Your task to perform on an android device: Open the Bigbasket app and Add rice vermicelli 500g pouch to your cart then add three more quantities.
Image 0: 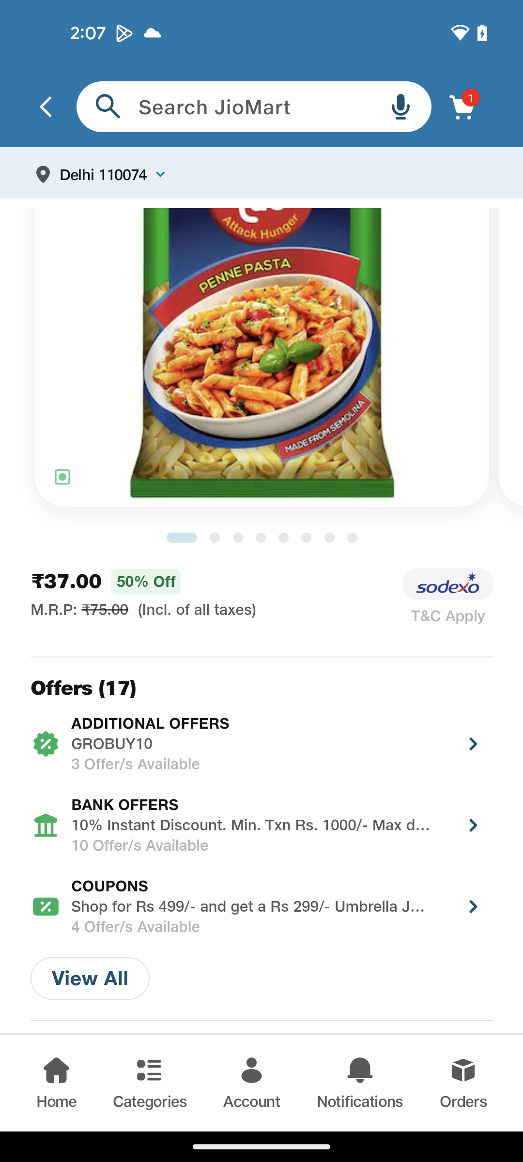
Open big basket app
Step 0: open app "bigbasket"
Image 1: 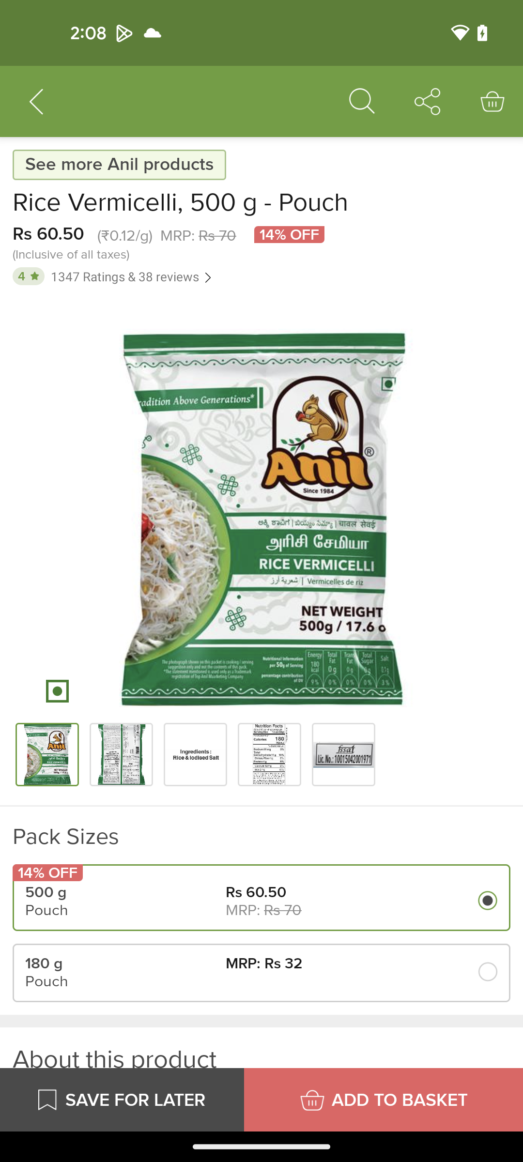
Click on the Add to basket button at the bottom right corner of the screen
Step 1: click (383, 1100)
Image 5: 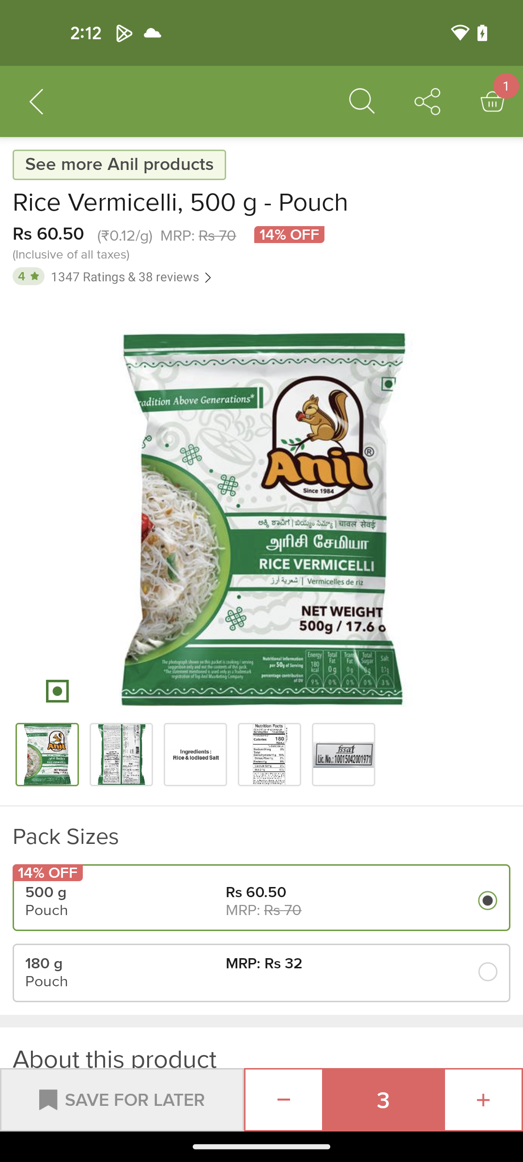
Click on the plus button to add three more quantity
Step 5: click (483, 1100)